Your task to perform on an android device: To see more about the PUMA Mesh Mid Tops Lace Up Men's Sports Shoes, Black, use the Shoppers Stop app.
Image 0: 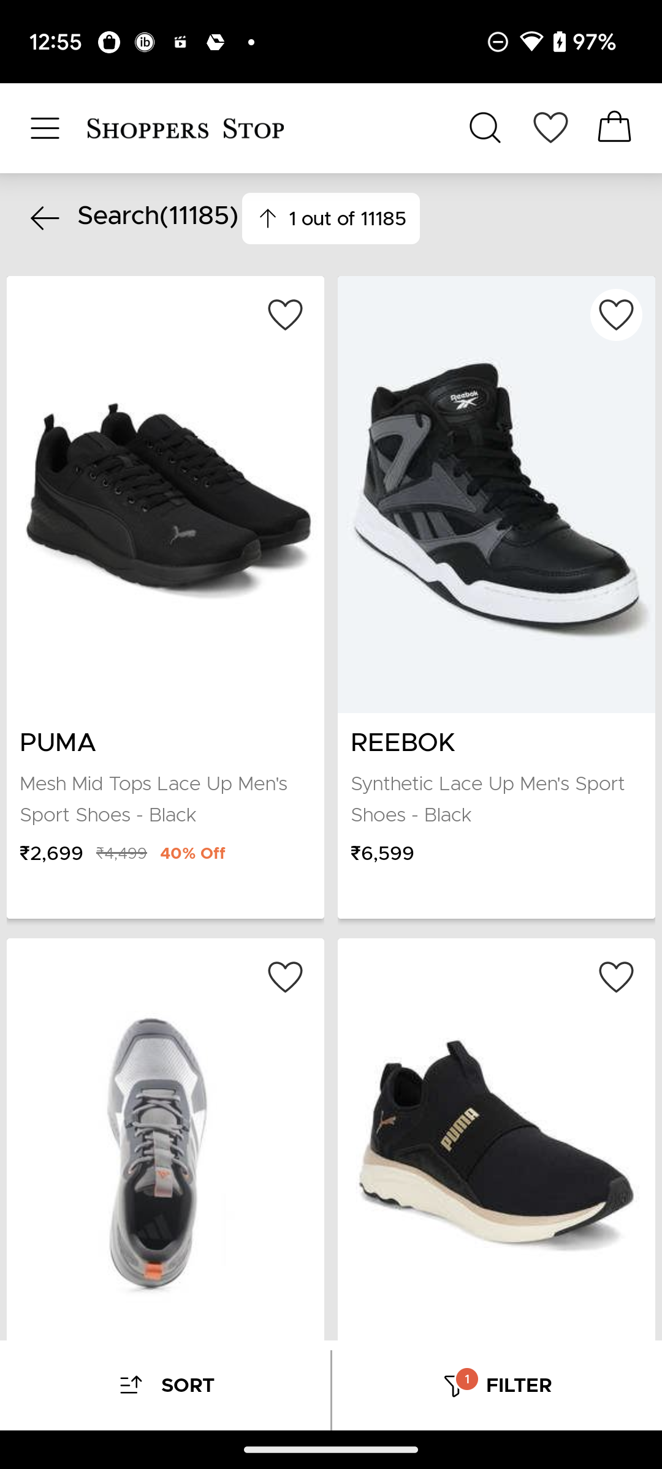
Click on the PUMA Mesh Mid Tops Lace Up Men's Sports Shoes, Black
Step 0: click (165, 495)
Image 1: 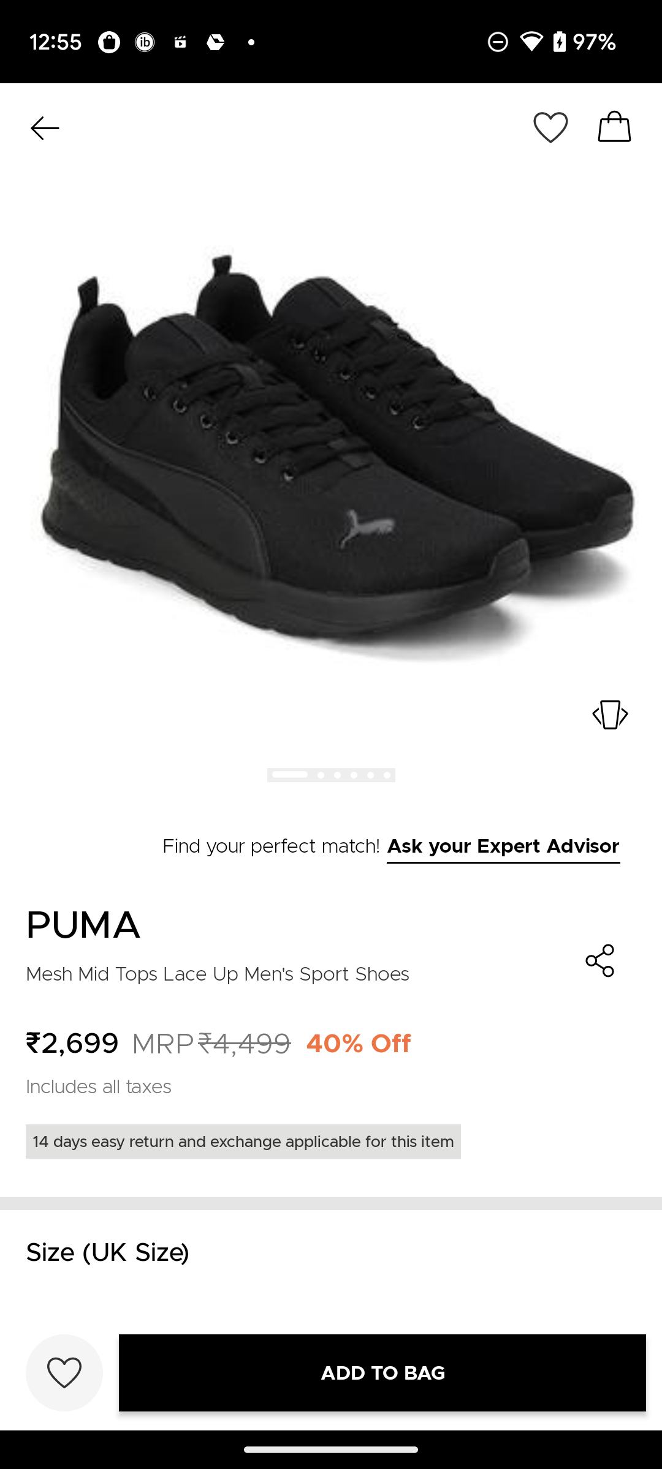
swipe up to view product details
Step 1: scroll down
Image 2: 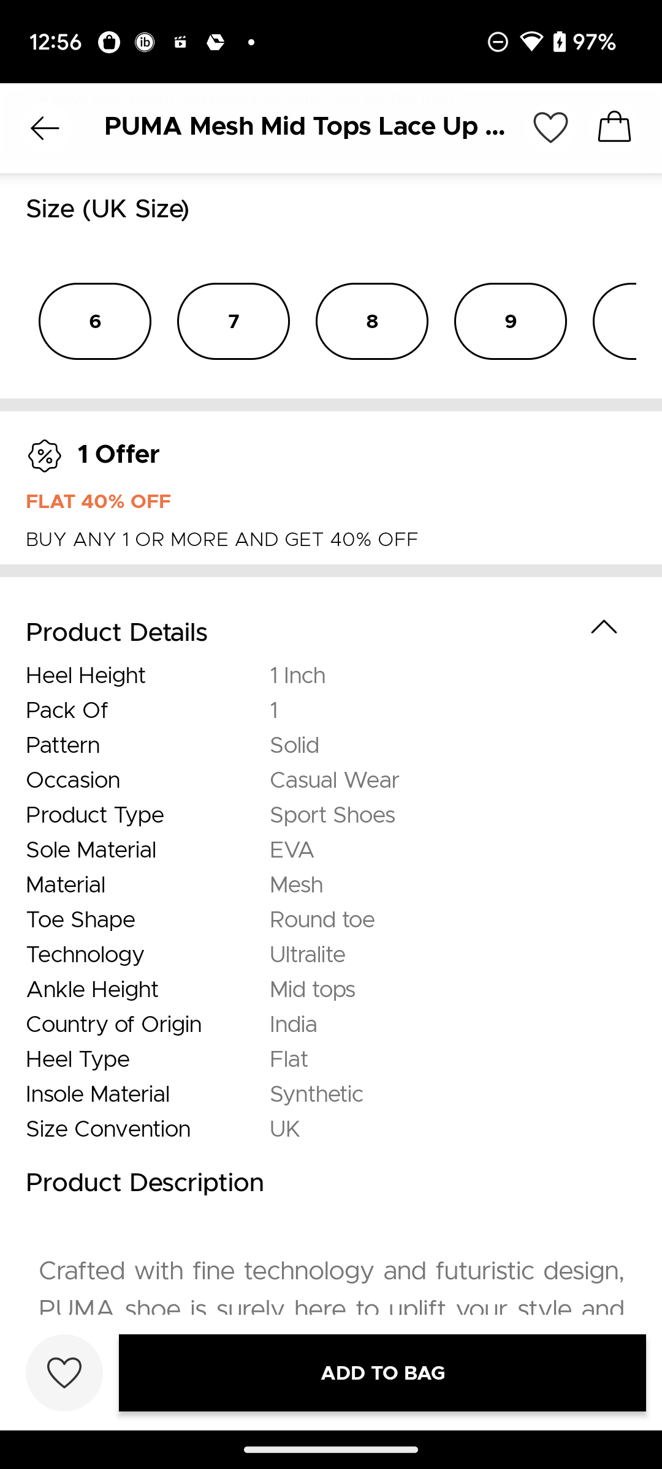
swipe up to view product details
Step 2: scroll down
Image 3: 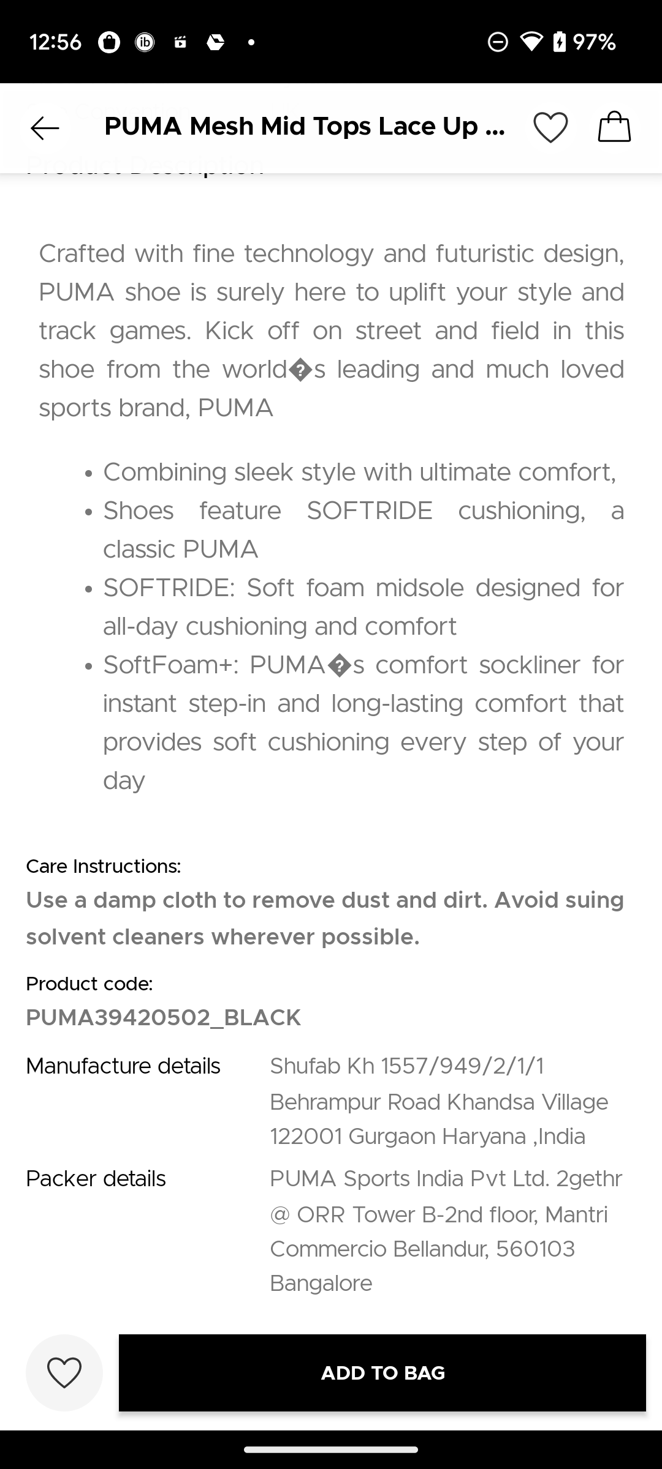
swipe up to view product details
Step 3: scroll down